Your task to perform on an android device: My son told me that before purchasing any product online, read all reviews of this product to learn about the user experience with this product, so view reviews of the Pepzo shirt in the Flipkart app.
Image 0: 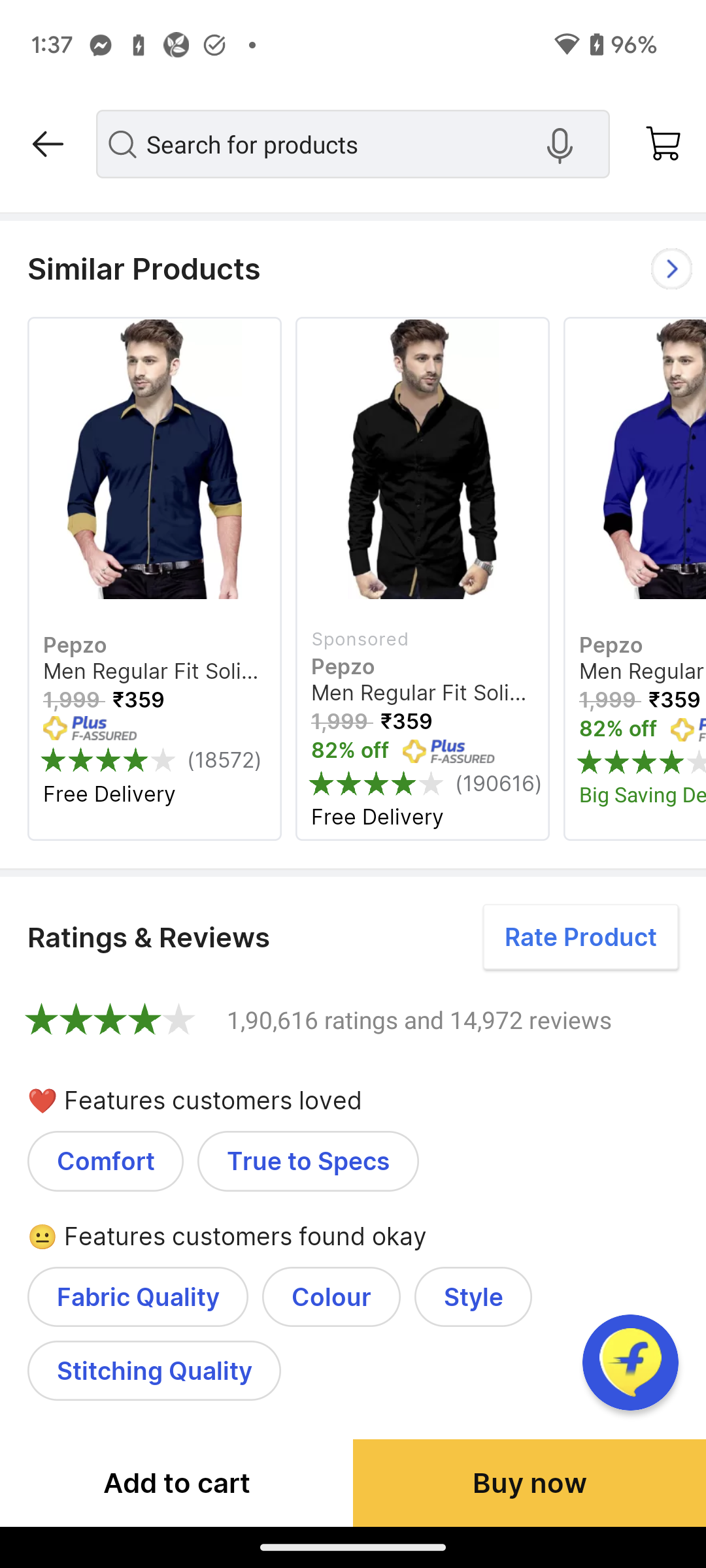
Scroll down to view the review section of this shirt.
Step 0: scroll down